Your task to perform on an android device: Check out the Amazon app to see the specifics of the first search result.
Image 0: 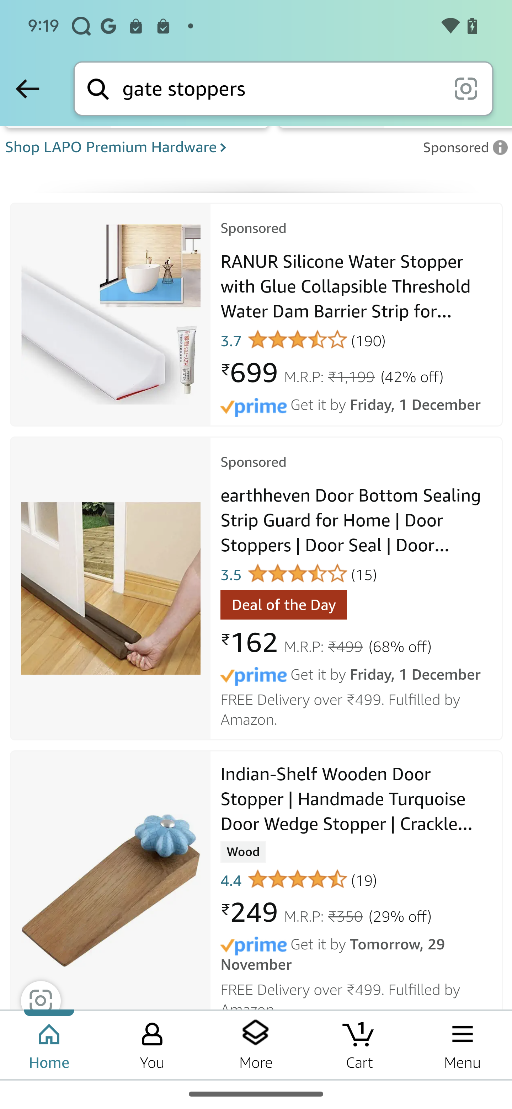
Click on the first suggestion to view the details
Step 0: click (190, 230)
Image 1: 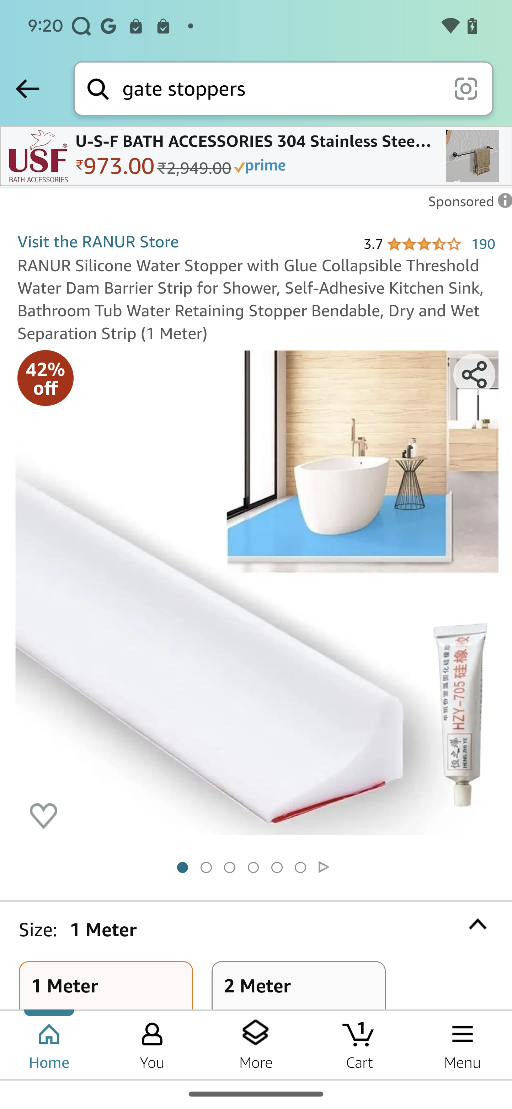
Swipe up on the screen to view the details
Step 1: scroll down
Image 2: 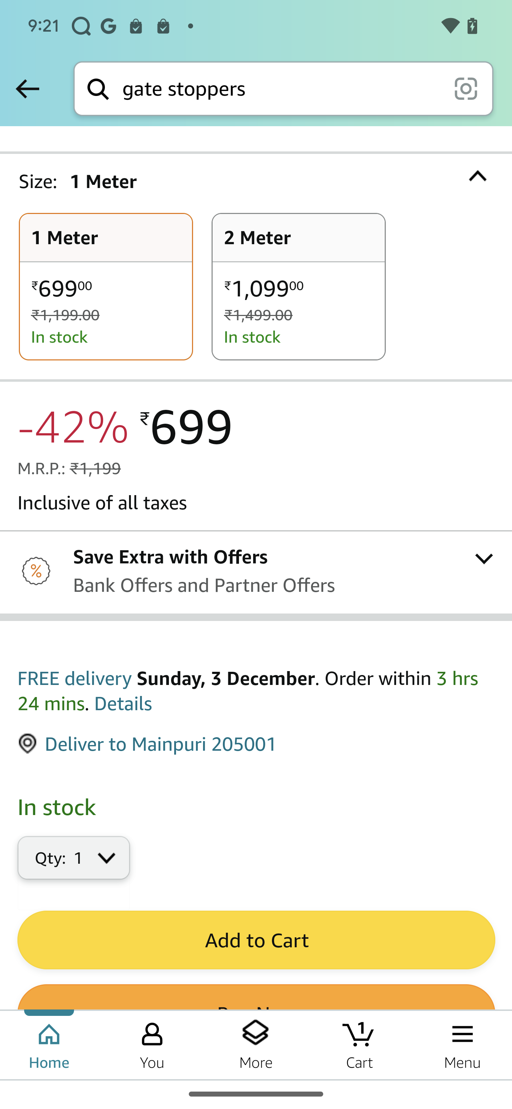
Swipe up on the screen to view the details
Step 2: scroll down
Image 3: 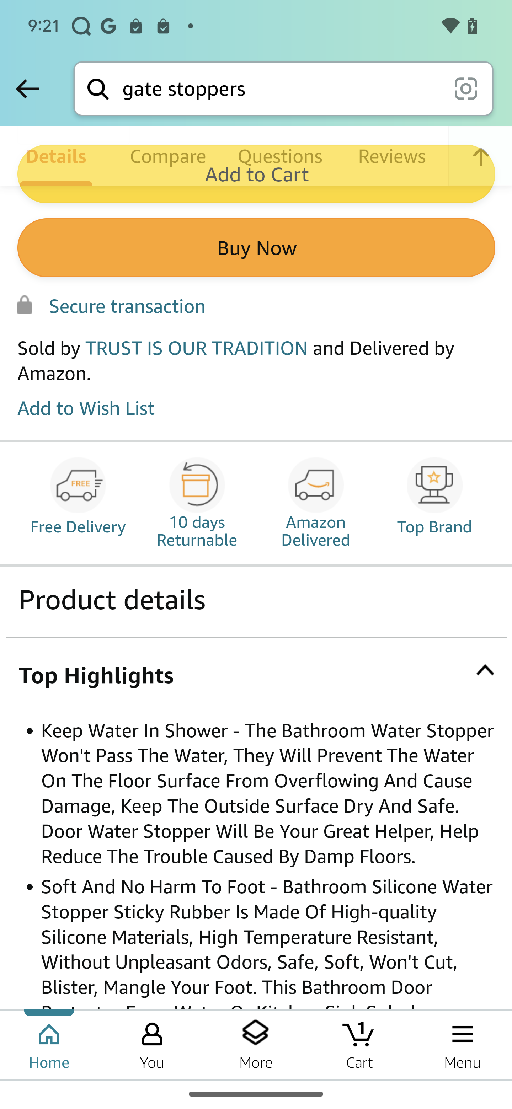
Swipe up on the screen to view the details
Step 3: scroll down
Image 4: 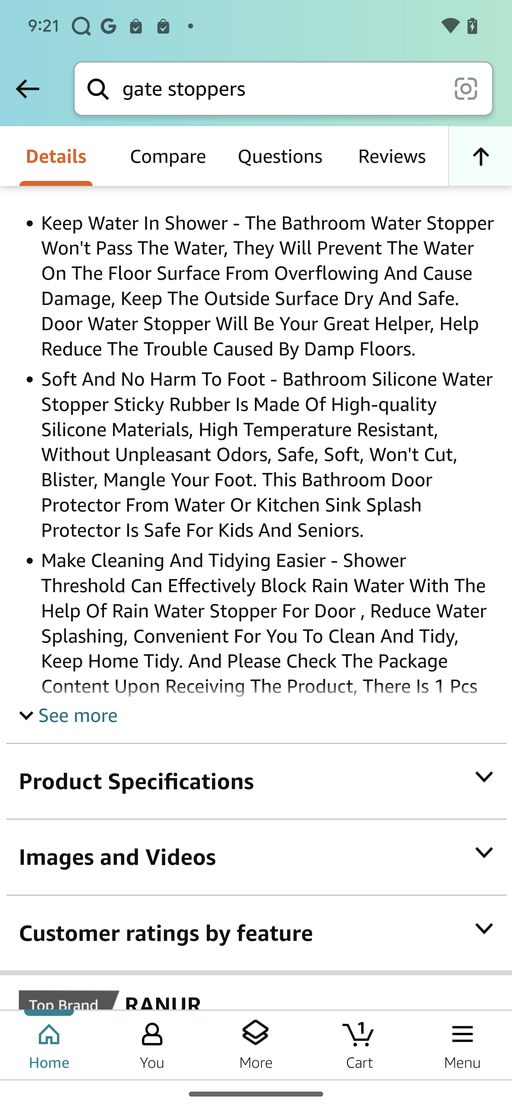
Swipe up on the screen to view the details
Step 4: wait